Your task to perform on an android device: Amelia asked me to send an image of my palm plant, so send an image of a palm plant to my friend Amelia Miller in the Chat app.
Image 0: 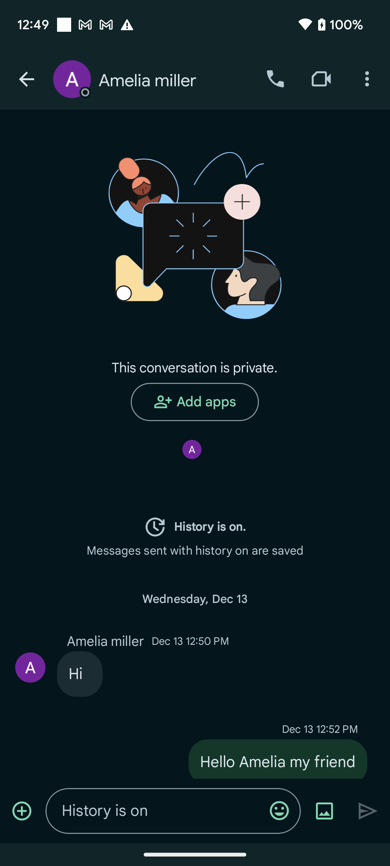
Click on the gallery icon to view the palm image to send this image.
Step 0: click (324, 811)
Image 1: 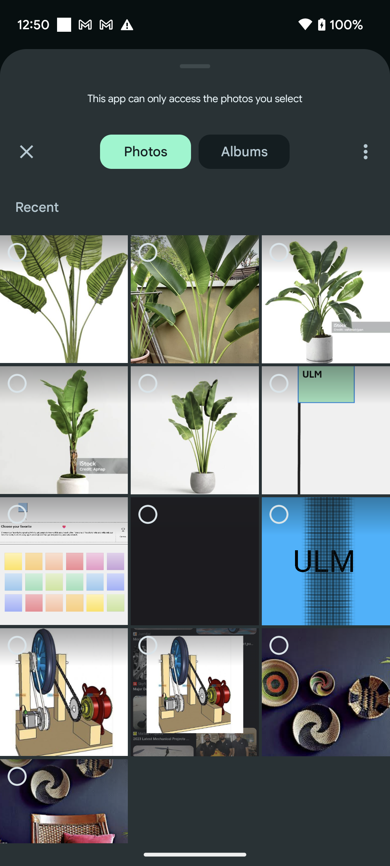
Click on the first image of palm tree to select this image to send to Amelia miller.
Step 1: click (64, 299)
Image 2: 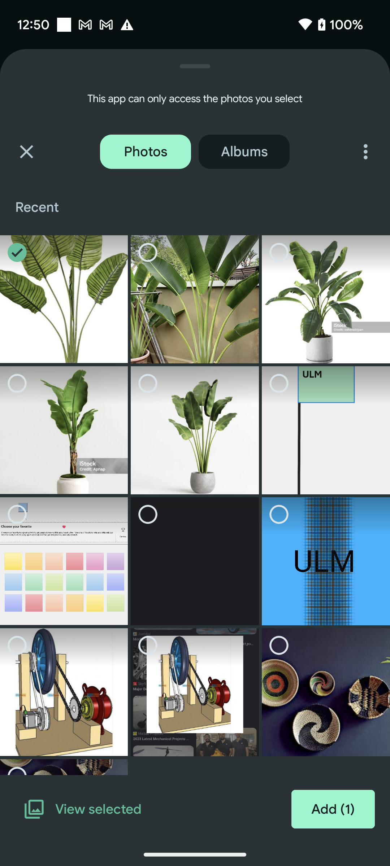
Click on the Add(1) button to send this file to Amelia miller.
Step 2: click (333, 809)
Image 3: 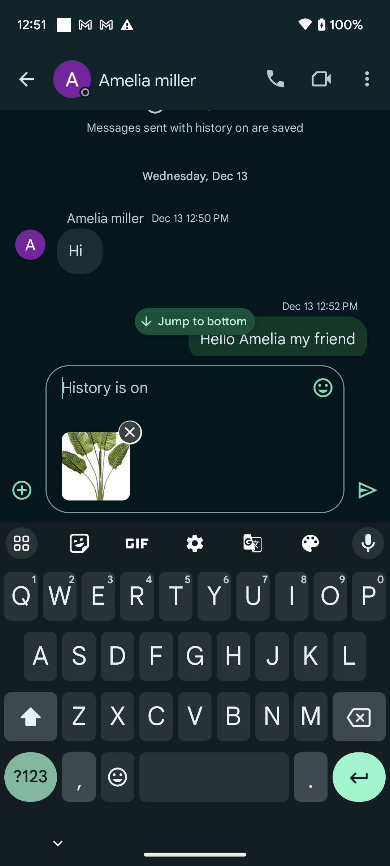
Click on the send icon to send this image to Amelia miller.
Step 3: click (368, 490)